Your task to perform on an android device: I want to change the video speed in settings with 0.75x
Image 1: 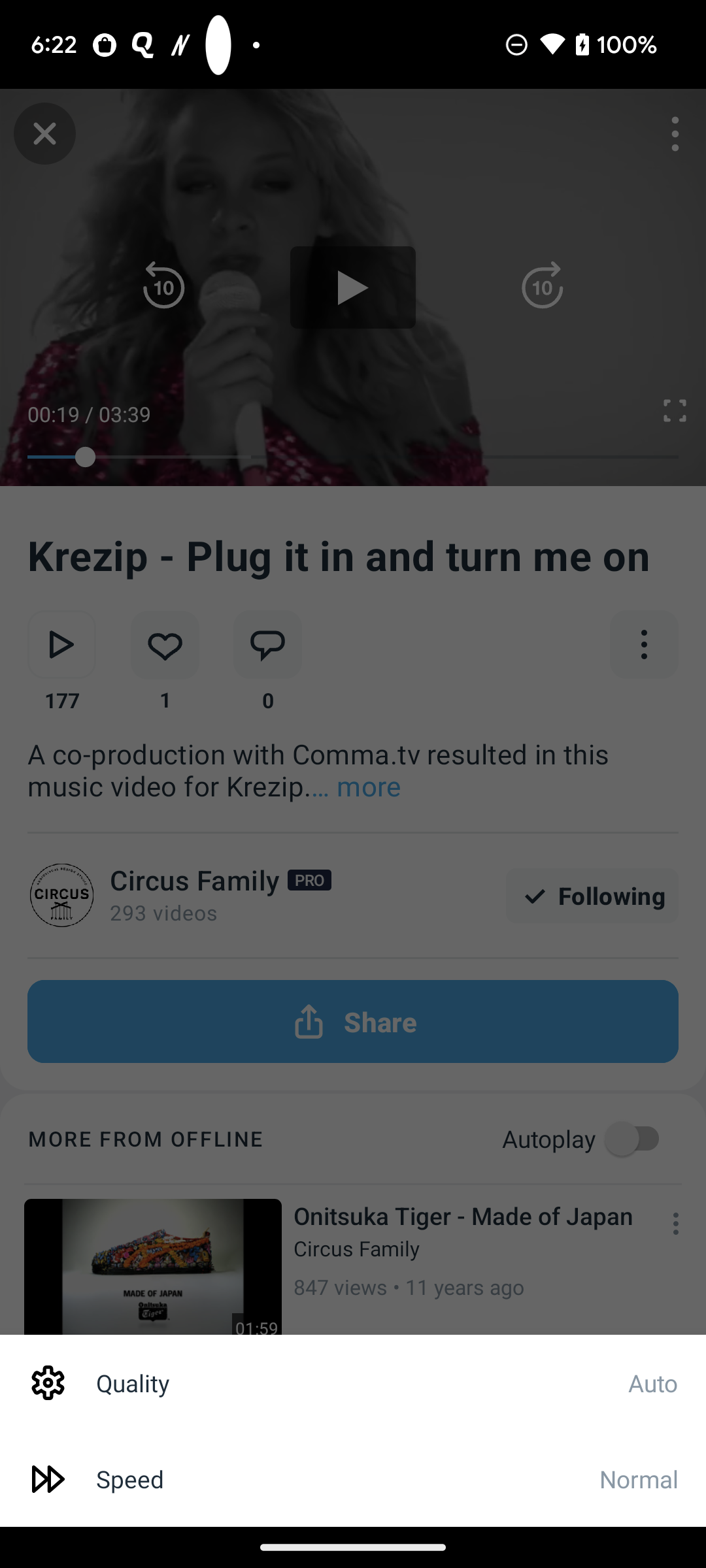
Click on the speed option 
Step 1: click (347, 1478)